Your task to perform on an android device: My son's birthday is on March 8, so in the Lucas birthday arrangements" task, add the due date of March 8, 2024, on the To-Do app.
Image 0: 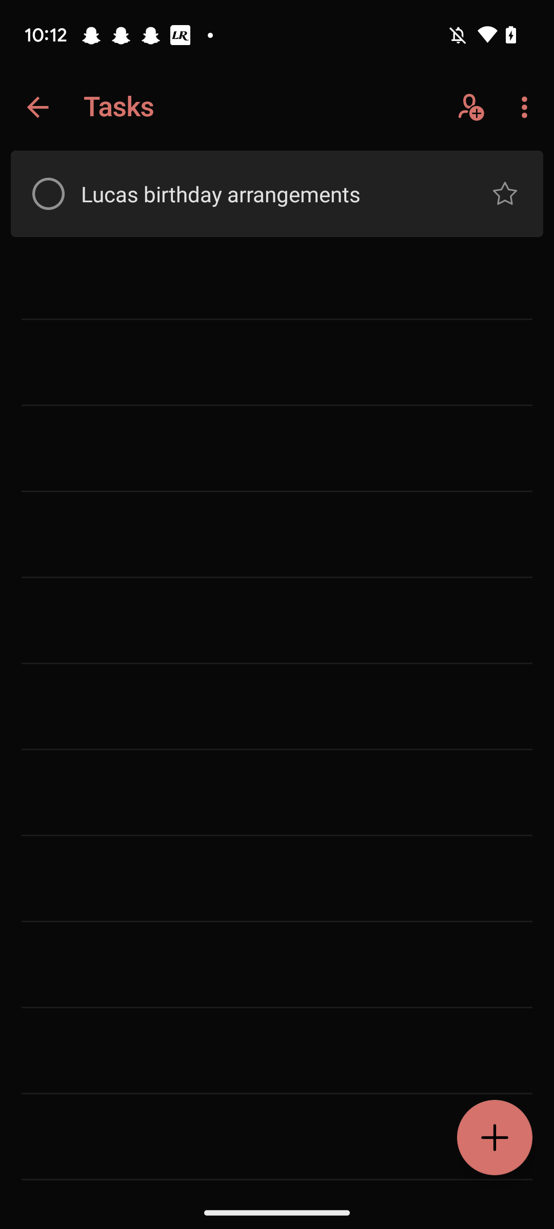
Open the "Lucas birthday arrangements" task.
Step 0: click (266, 194)
Image 1: 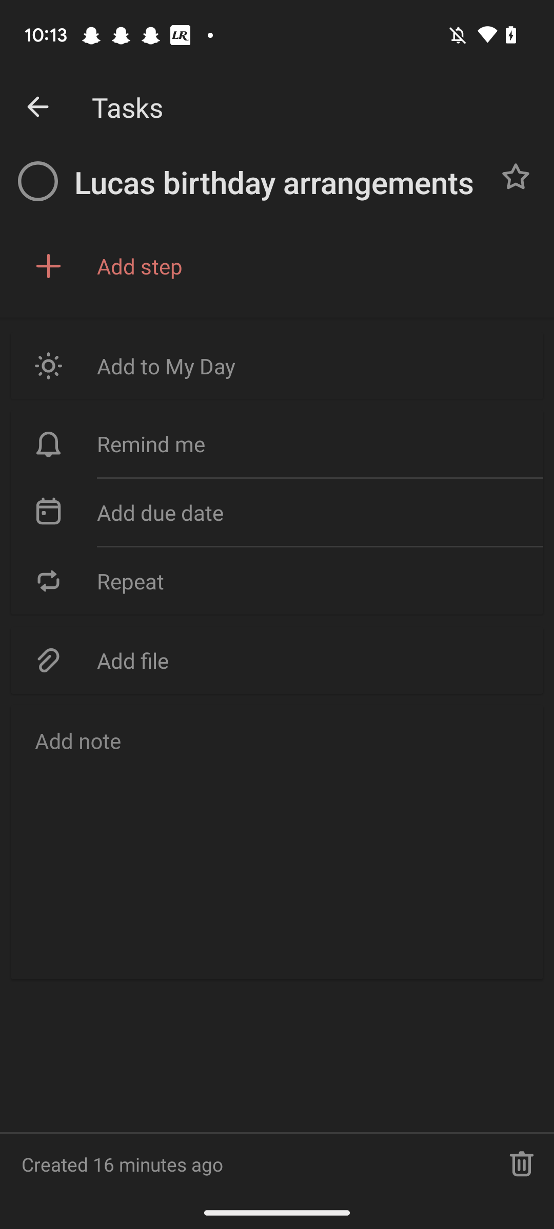
Click on the due date input box.
Step 1: click (320, 512)
Image 2: 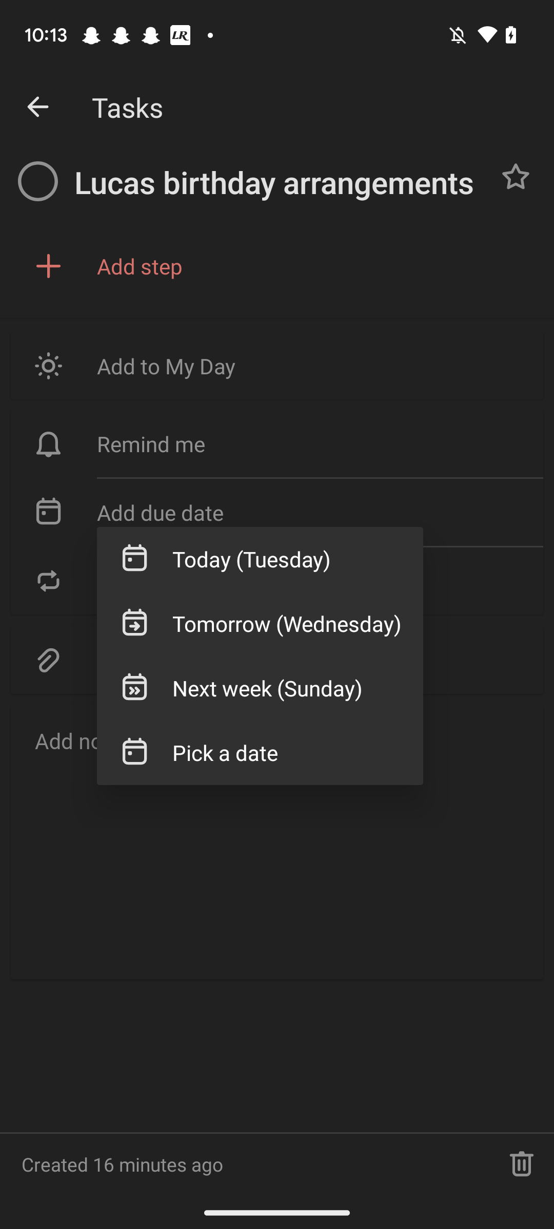
Click on the button pick a date.
Step 2: click (287, 752)
Image 3: 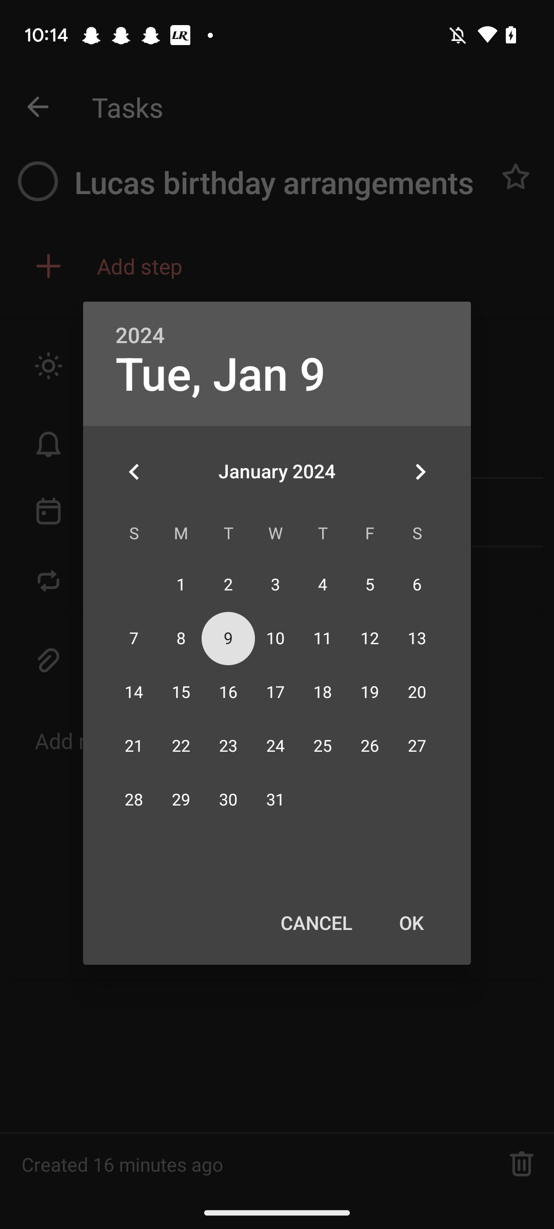
Click on the right-side arrow to change the month on the calendar.
Step 3: click (420, 471)
Image 4: 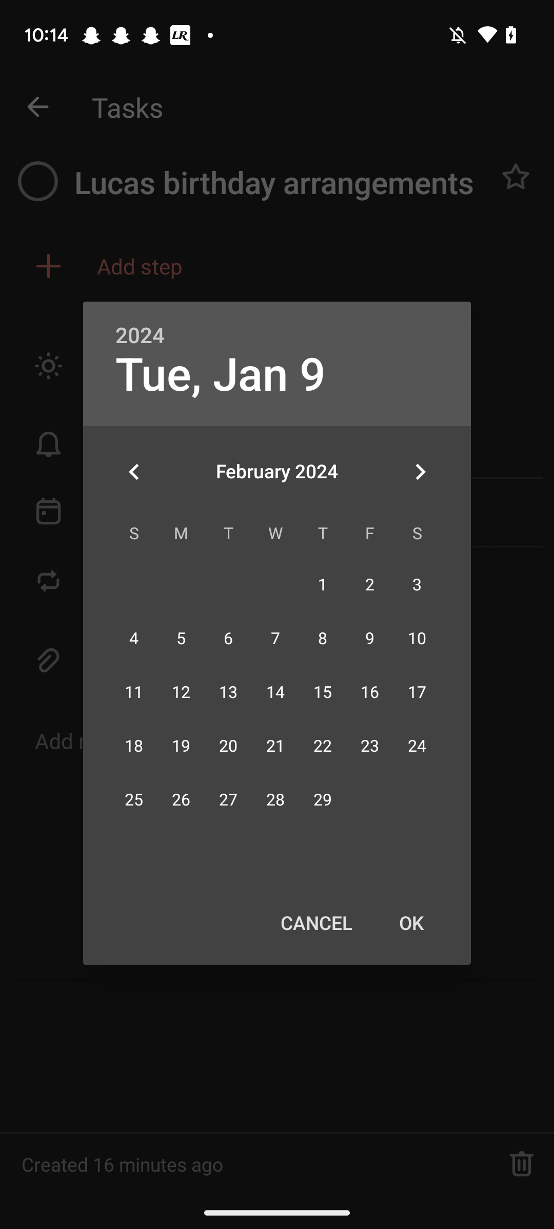
Click on the right-side arrow to change the month on the calendar.
Step 4: click (420, 471)
Image 5: 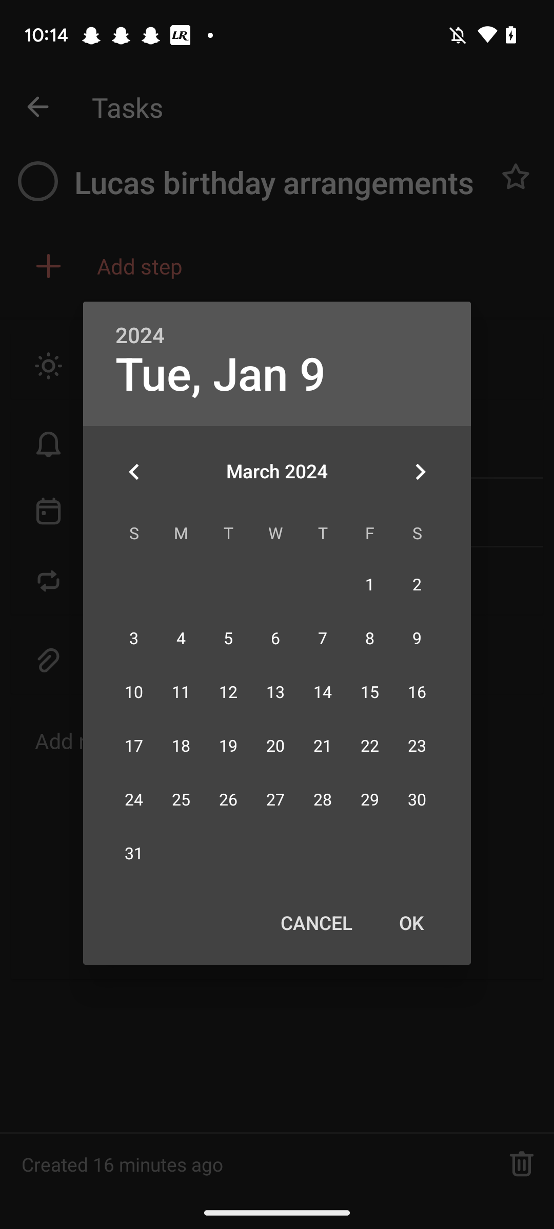
Select the date of March 8, 2024.
Step 5: click (369, 639)
Image 6: 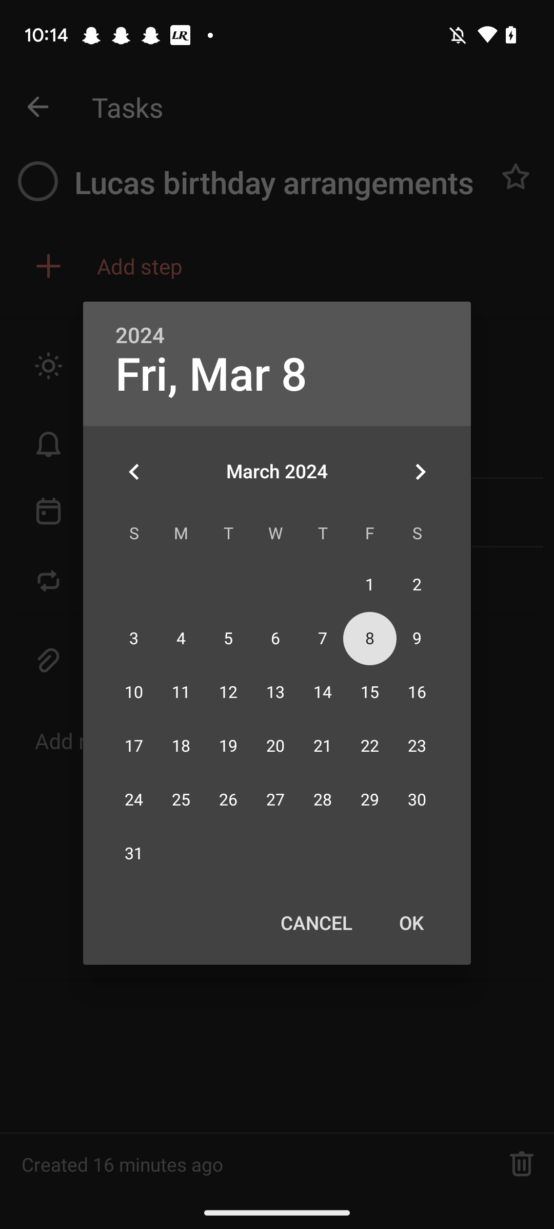
Click on the Ok button at the bottom right corner of the calendar.
Step 6: click (411, 922)